Your task to perform on an android device: Browse the "West side story" playlist by Leonard Bernstein in the Soundcloud app.
Image 0: 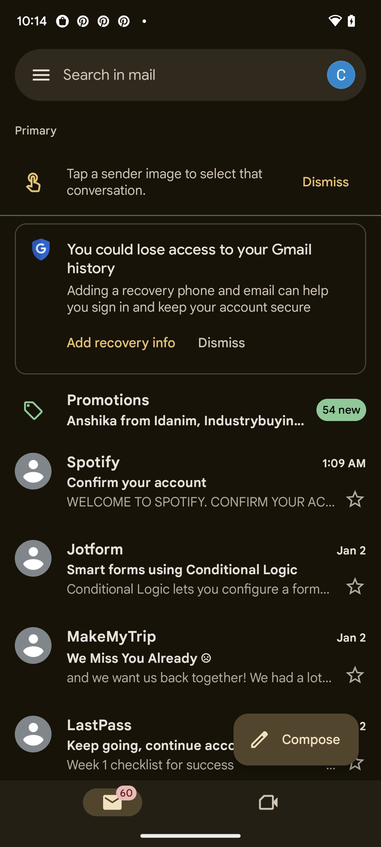
Open the Soundcloud app.
Step 0: open app "SoundCloud"
Image 1: 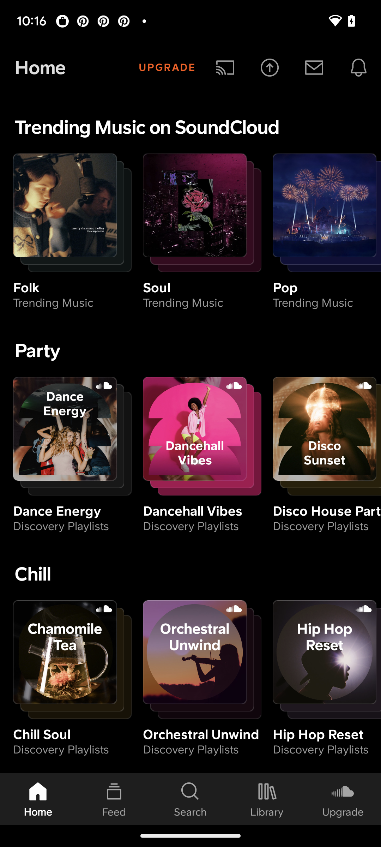
Click on the search icon.
Step 1: click (190, 799)
Image 2: 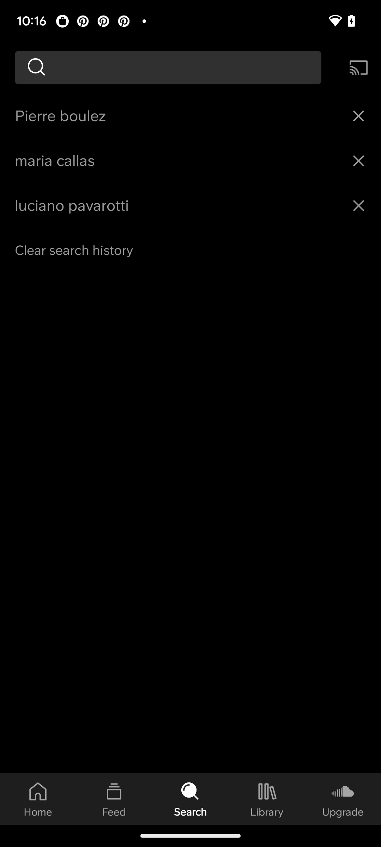
Tap on the search bar.
Step 2: click (190, 67)
Image 3: 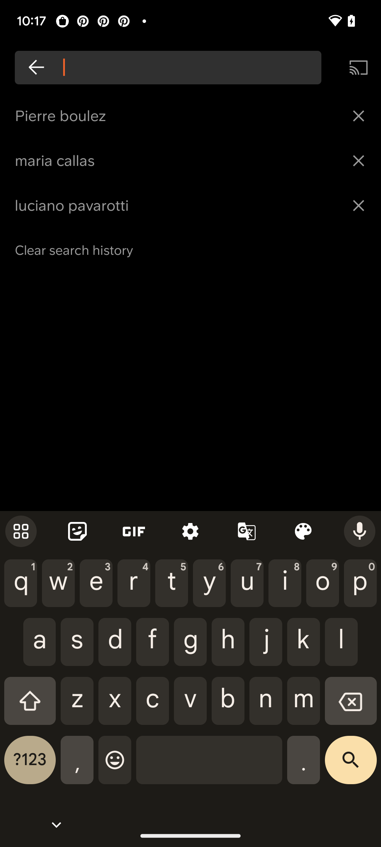
Enter the playlist.
Step 3: type "West side story"
Image 4: 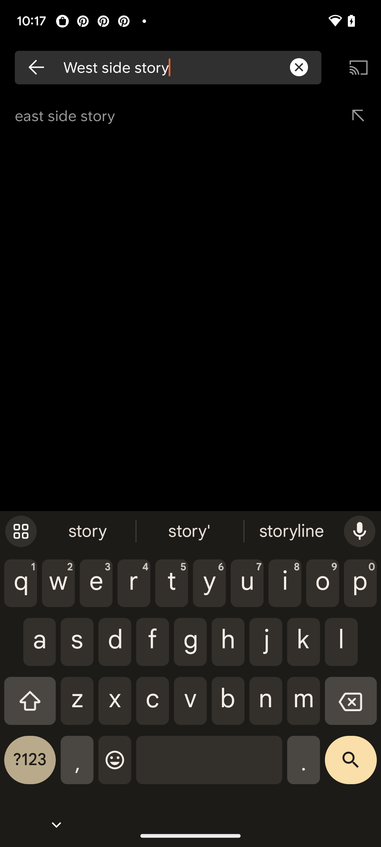
Click on the search icon.
Step 4: click (351, 765)
Image 5: 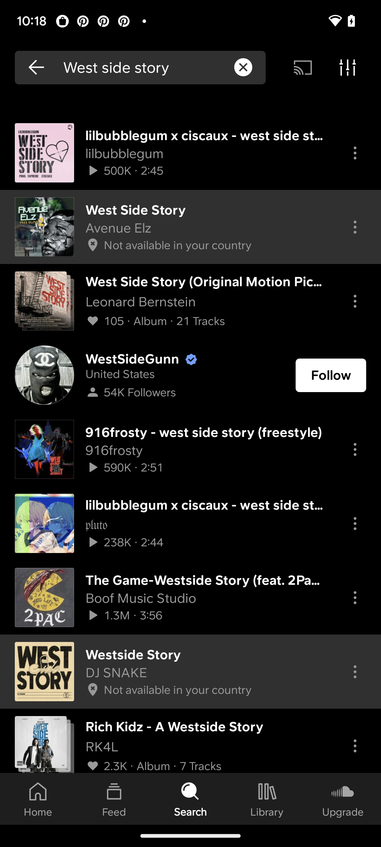
Click on the playlist by Leonard Bernstein.
Step 5: click (205, 282)
Image 6: 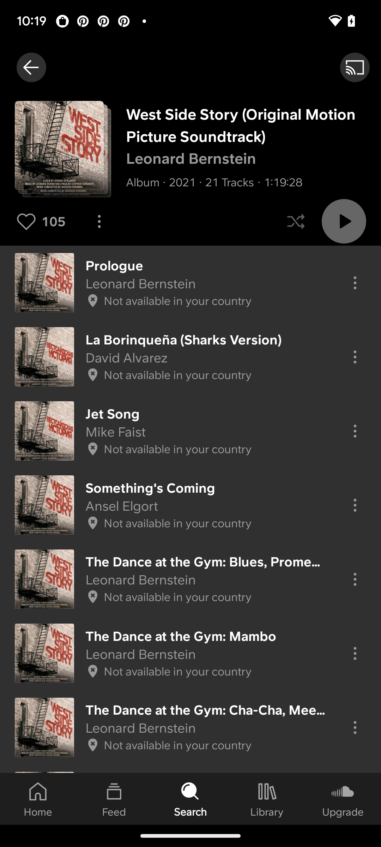
Swipe down to view more songs.
Step 6: scroll down